Your task to perform on an android device: Share the 12138 Punjab Mail train schedule information from NDLS Delhi to AGC Agra Cantt with my brother Tiago at tiago121@gmail.com using the Ixigo Trains app. 
Image 0: 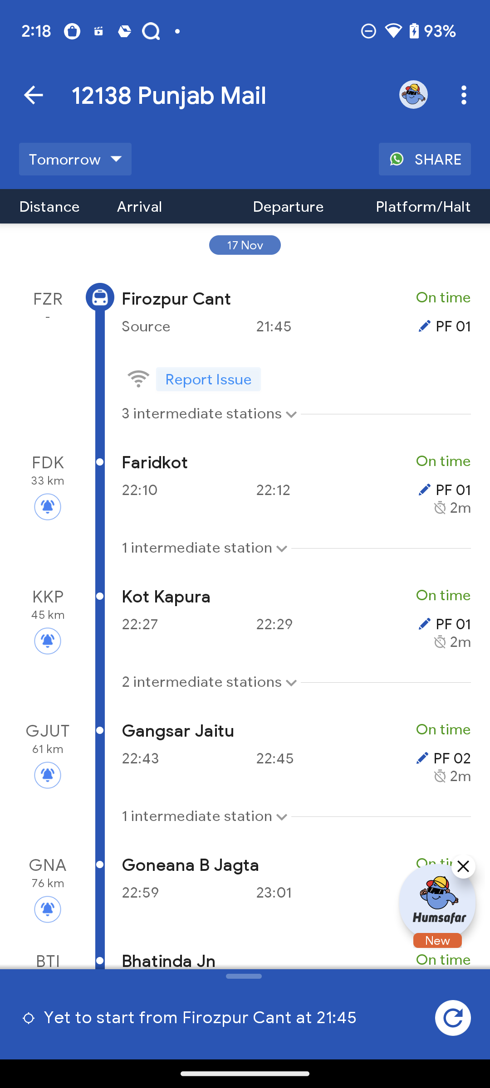
Click on the SHARE option at the top right corner of the screen
Step 0: click (408, 160)
Image 1: 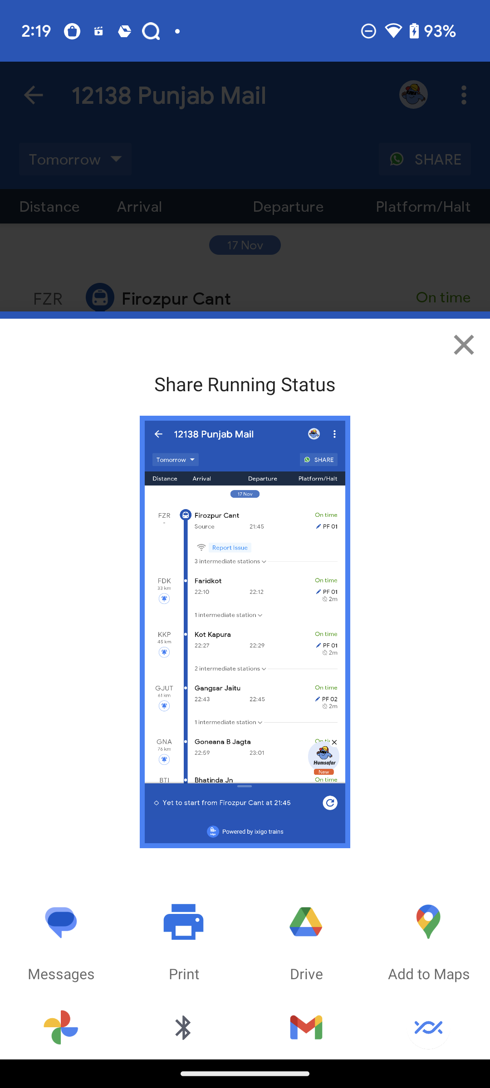
Click on the SHARE option at the top right corner of the screen
Step 1: wait
Image 2: 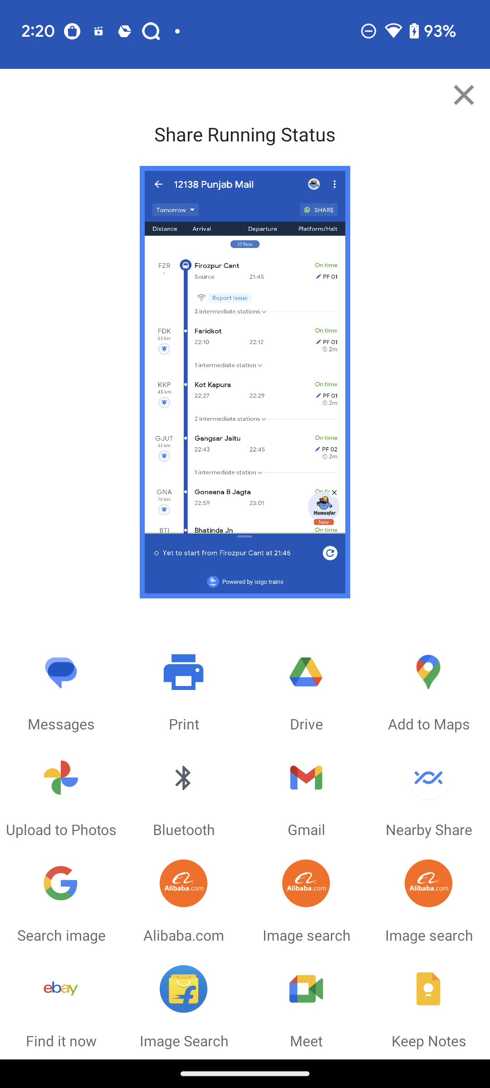
Click on the Gmail option
Step 2: click (245, 782)
Image 3: 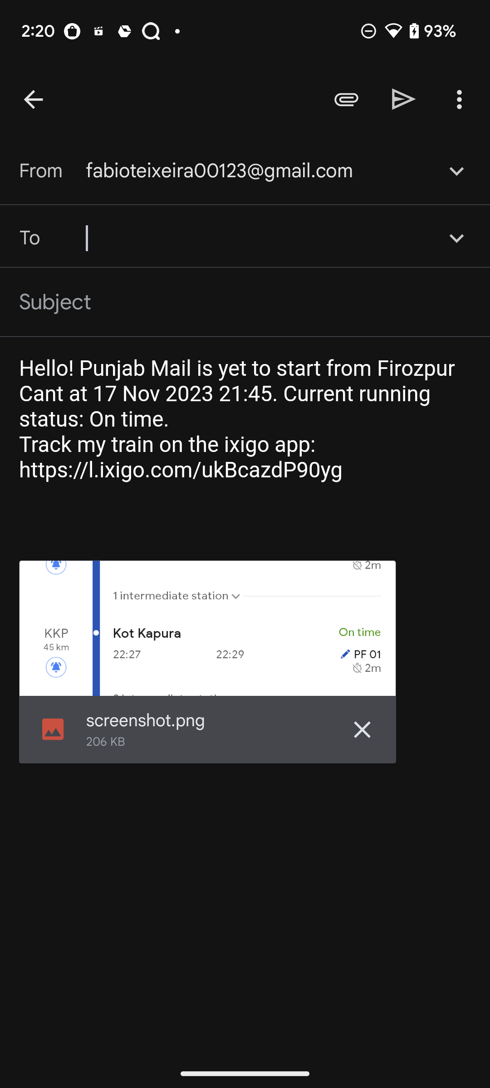
Add recipient as tiago121@gmail.com
Step 3: type "tiago121@gmail.com"
Image 4: 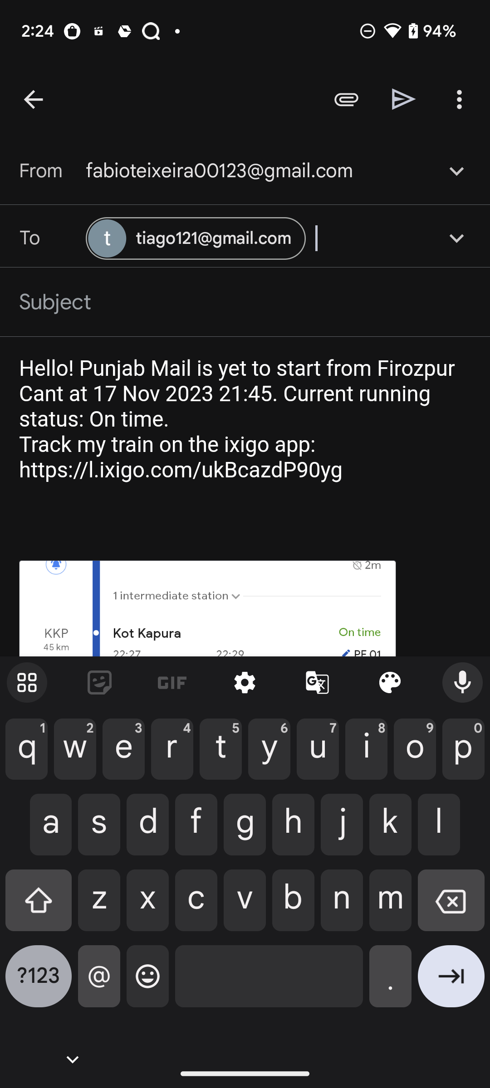
Click on the send icon at the top right corner of the screen
Step 4: click (404, 99)